Your task to perform on an android device: My preferred brand of casual shoe is Red Chief, so please display this brand's available shoes.
Image 0: 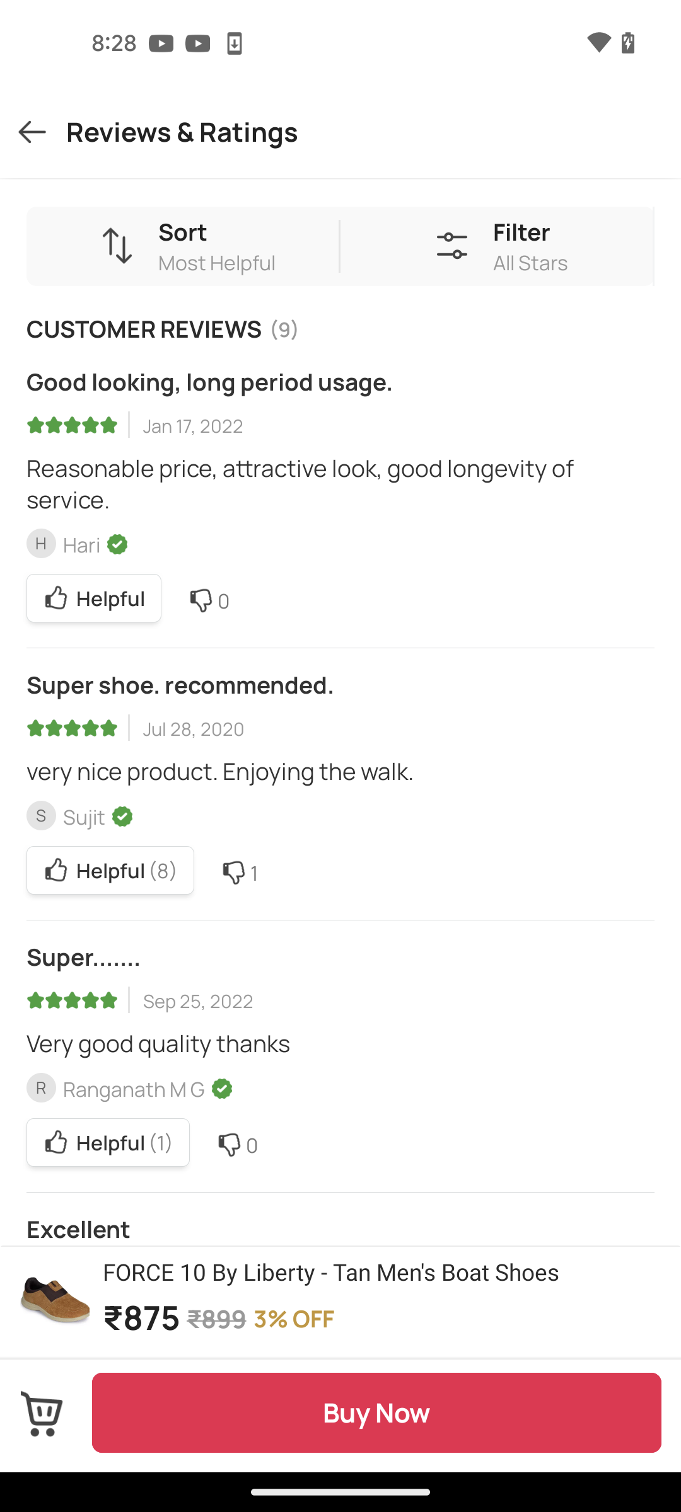
go back
Step 0: press back button
Image 1: 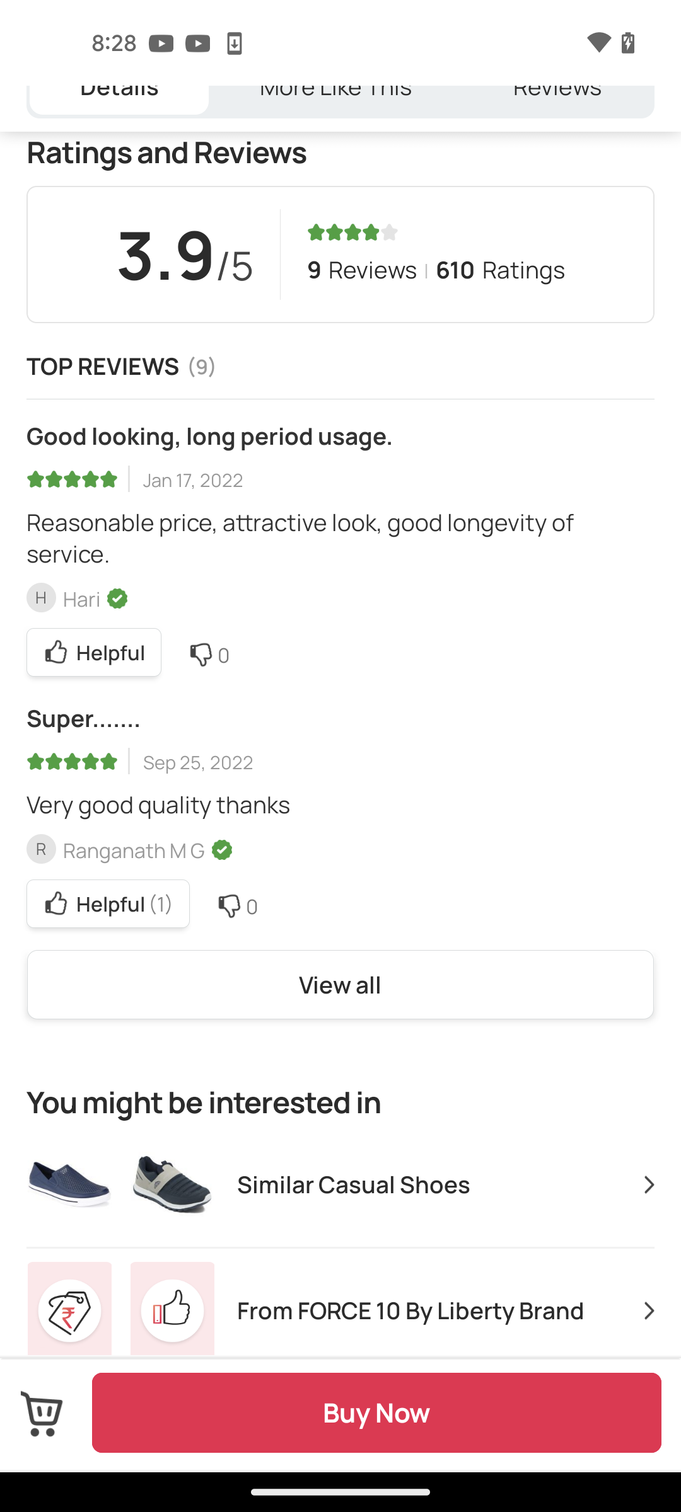
go back again
Step 1: press back button
Image 2: 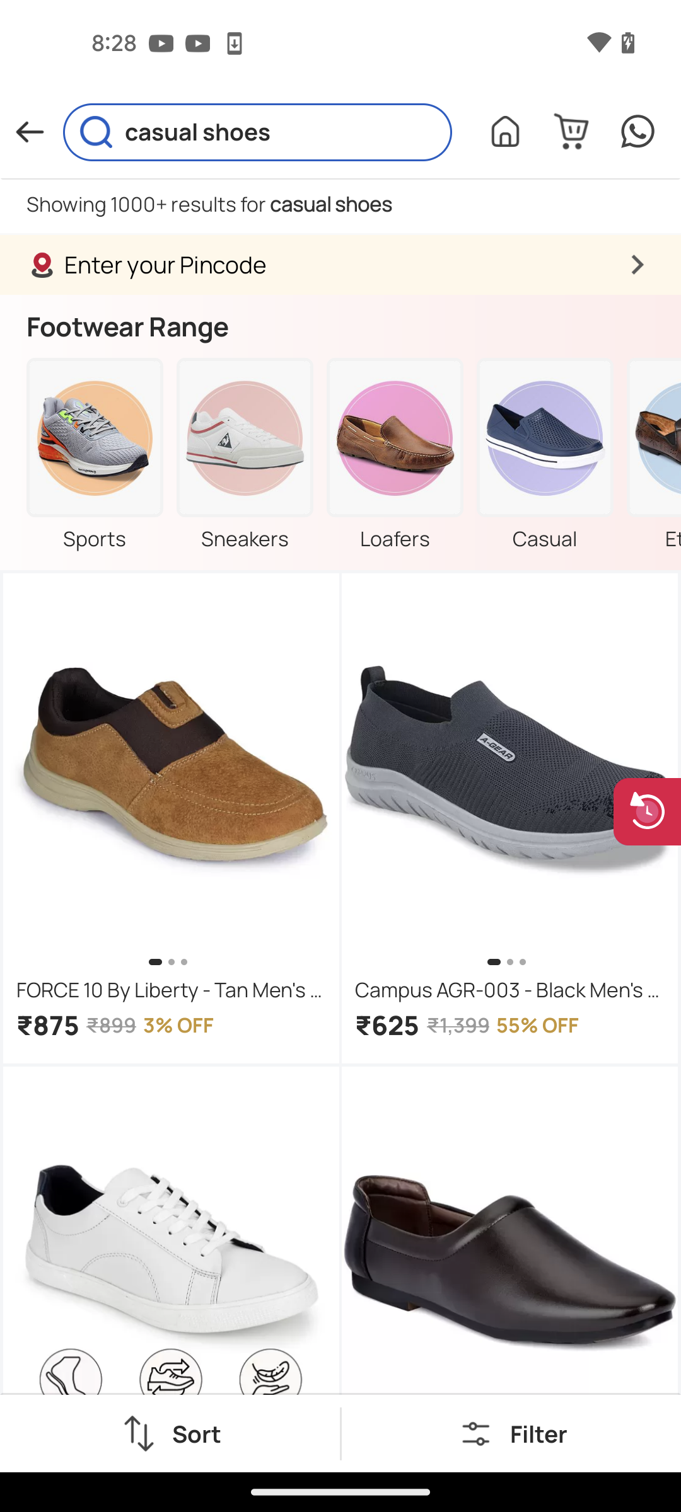
click on the filter option
Step 2: click (538, 1433)
Image 3: 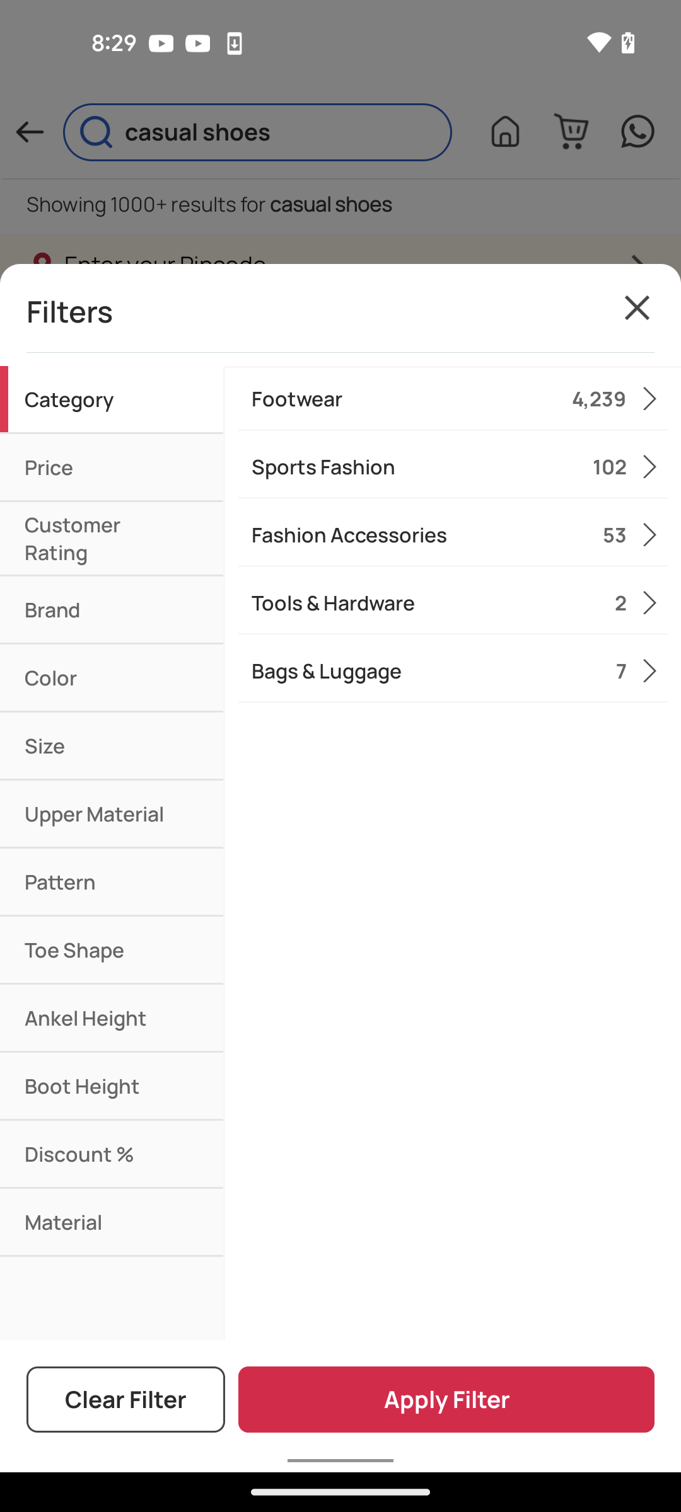
click on the Brand section
Step 3: click (105, 609)
Image 4: 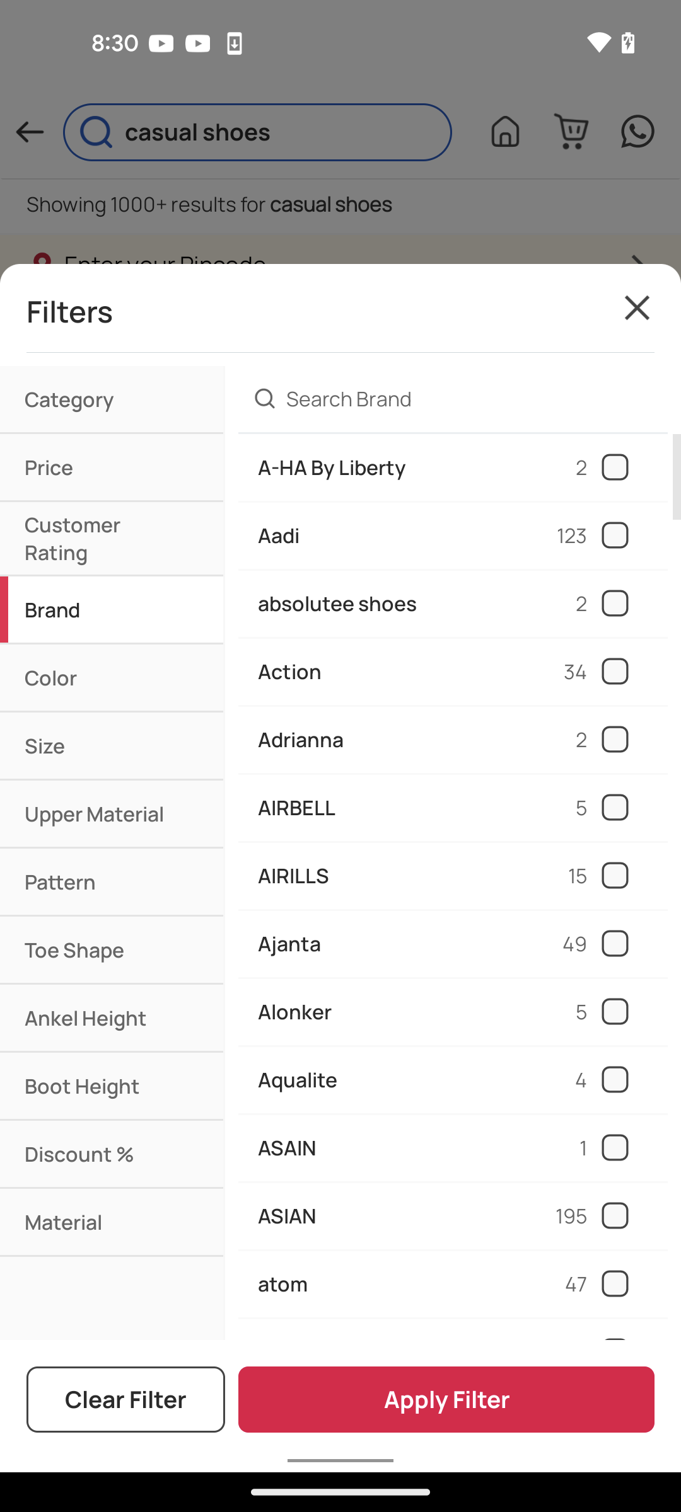
scroll down
Step 4: scroll down
Image 5: 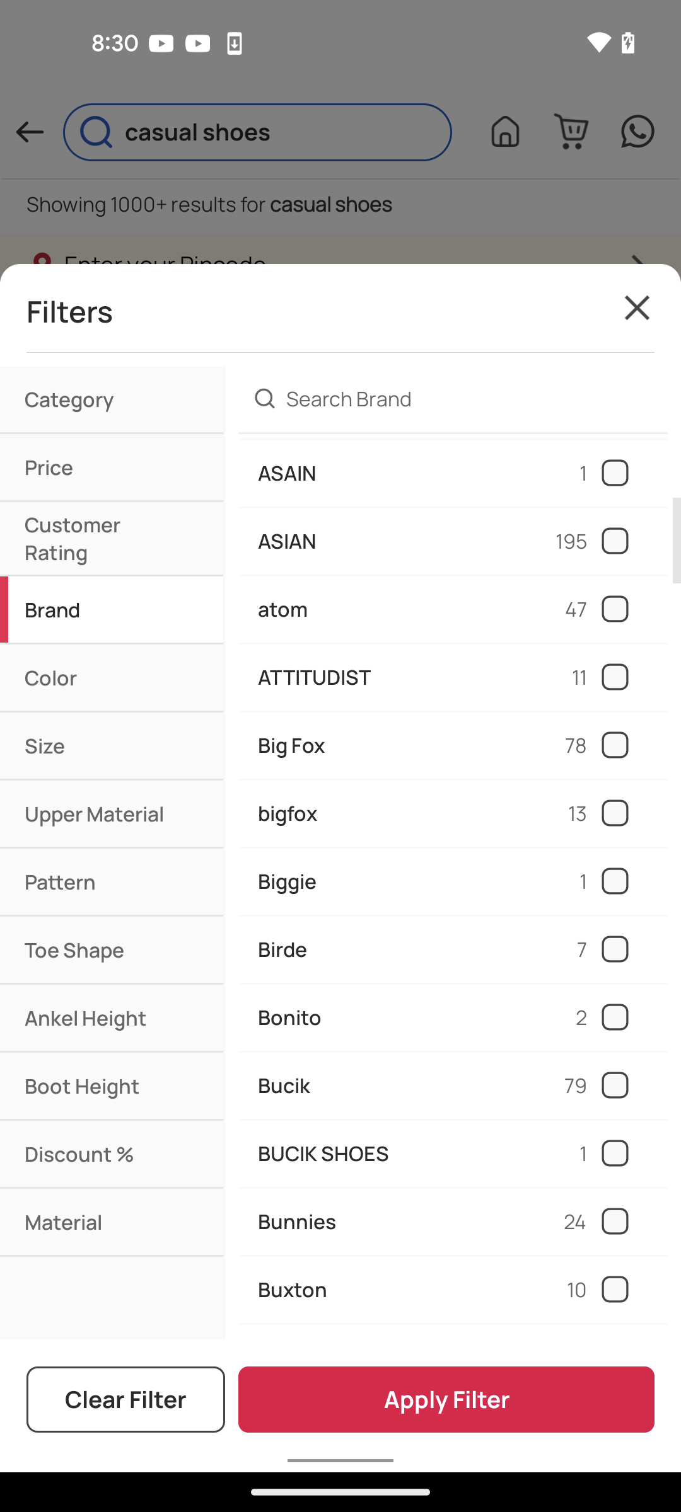
scroll down
Step 5: scroll down
Image 6: 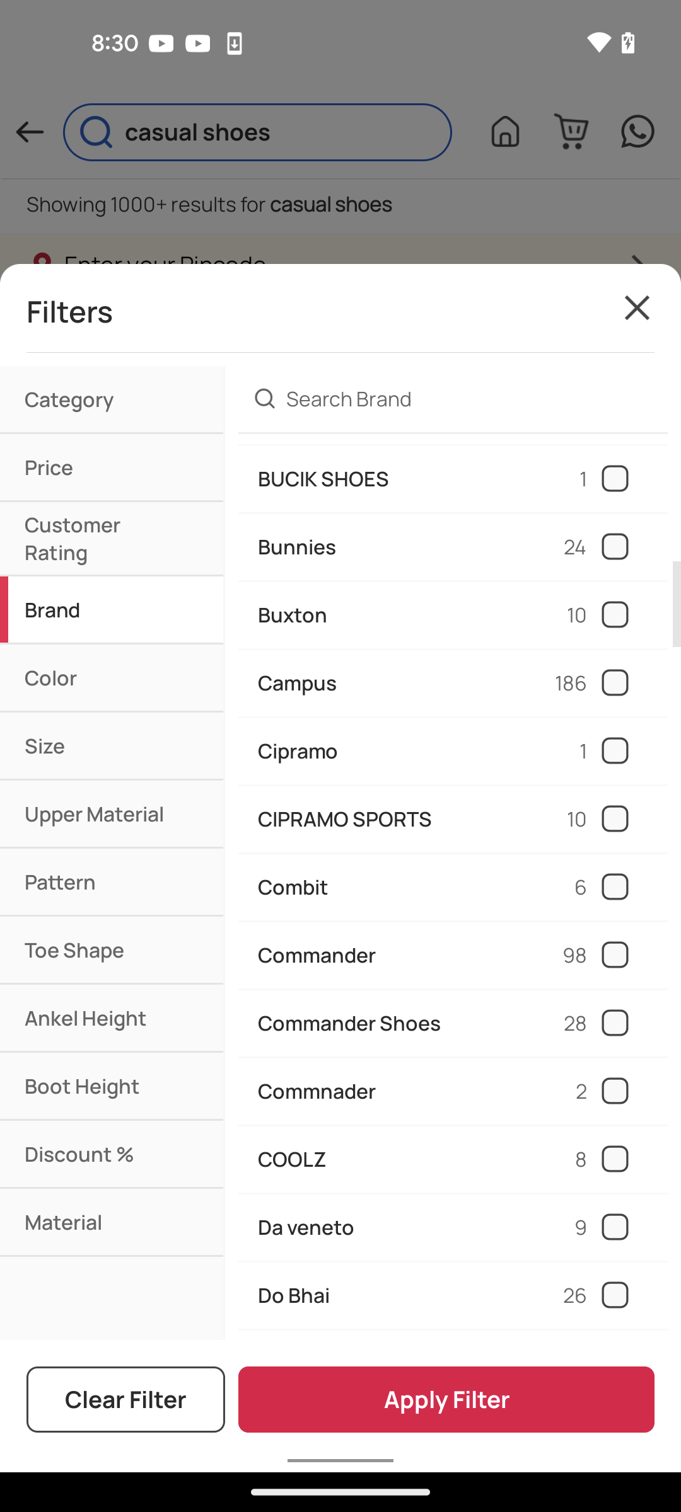
scroll down
Step 6: scroll down
Image 7: 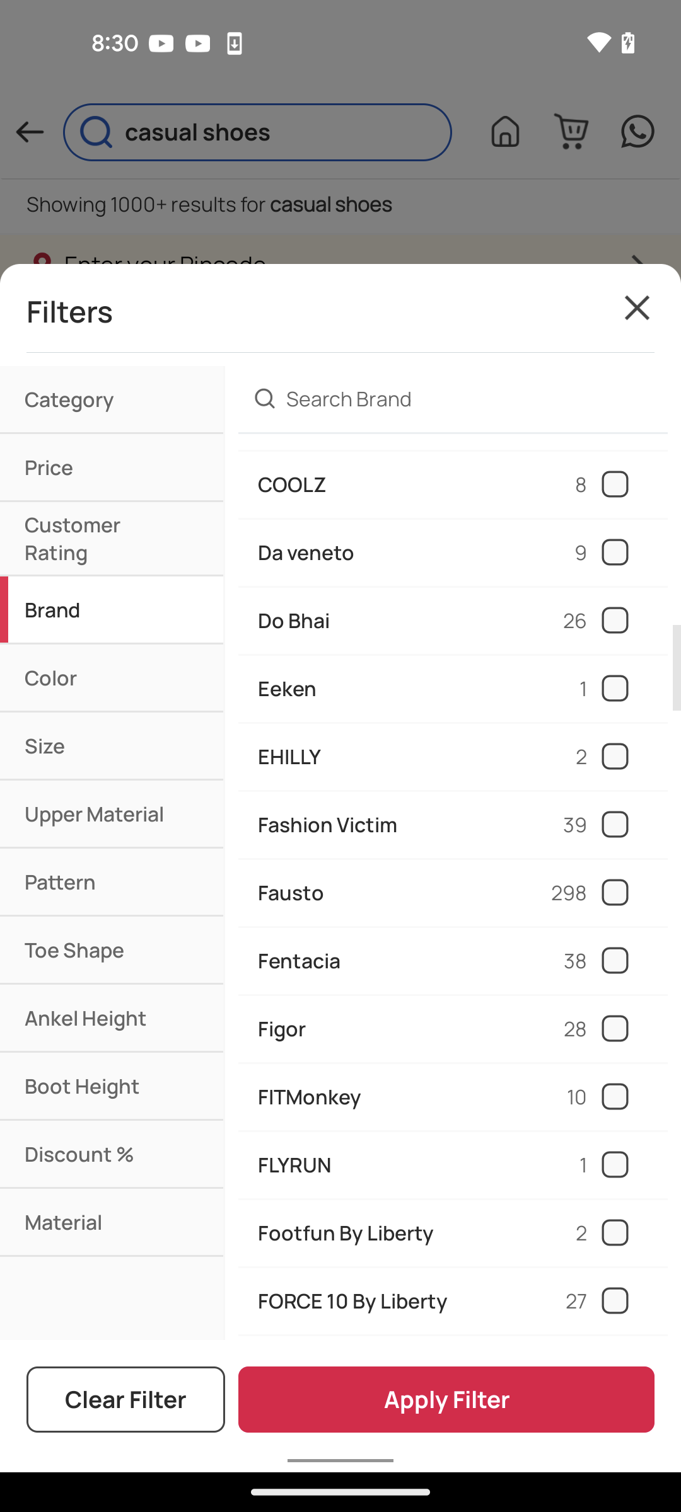
scroll down
Step 7: scroll down
Image 8: 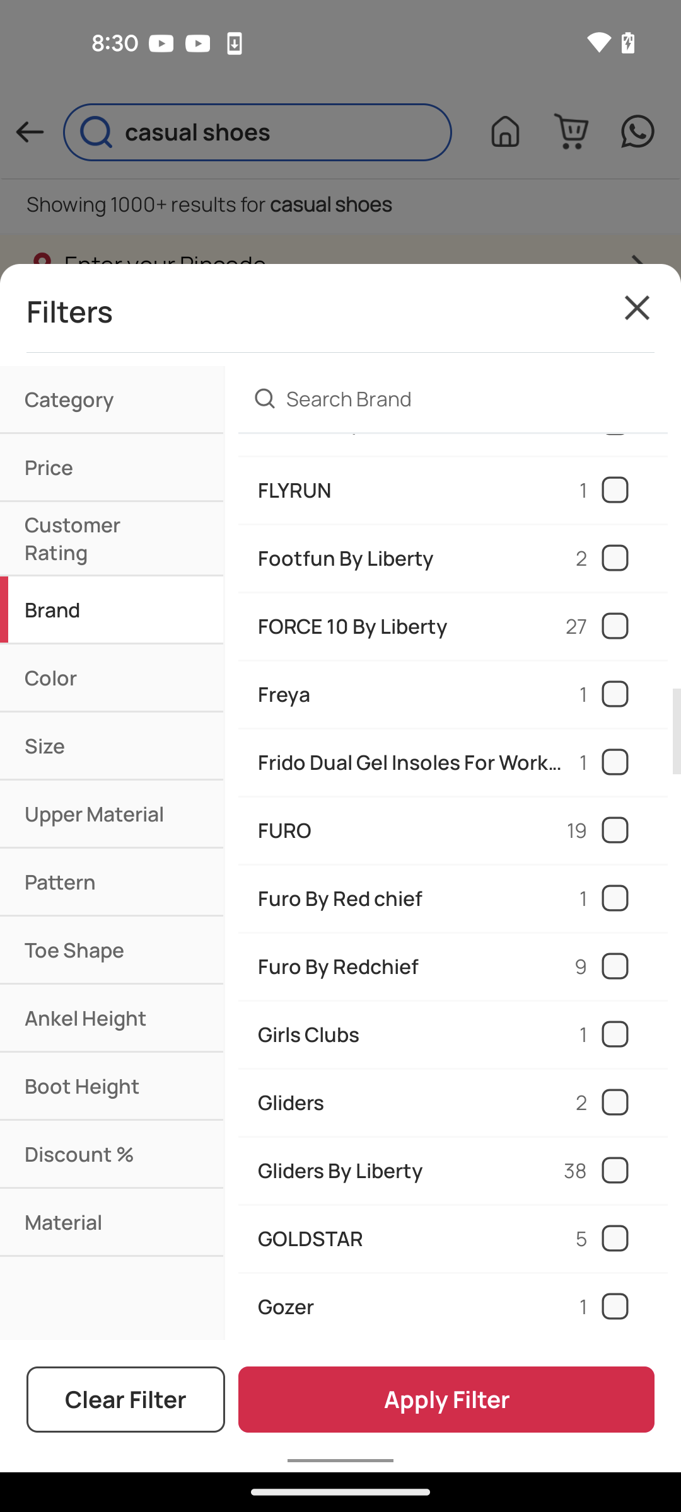
scroll down
Step 8: scroll down
Image 9: 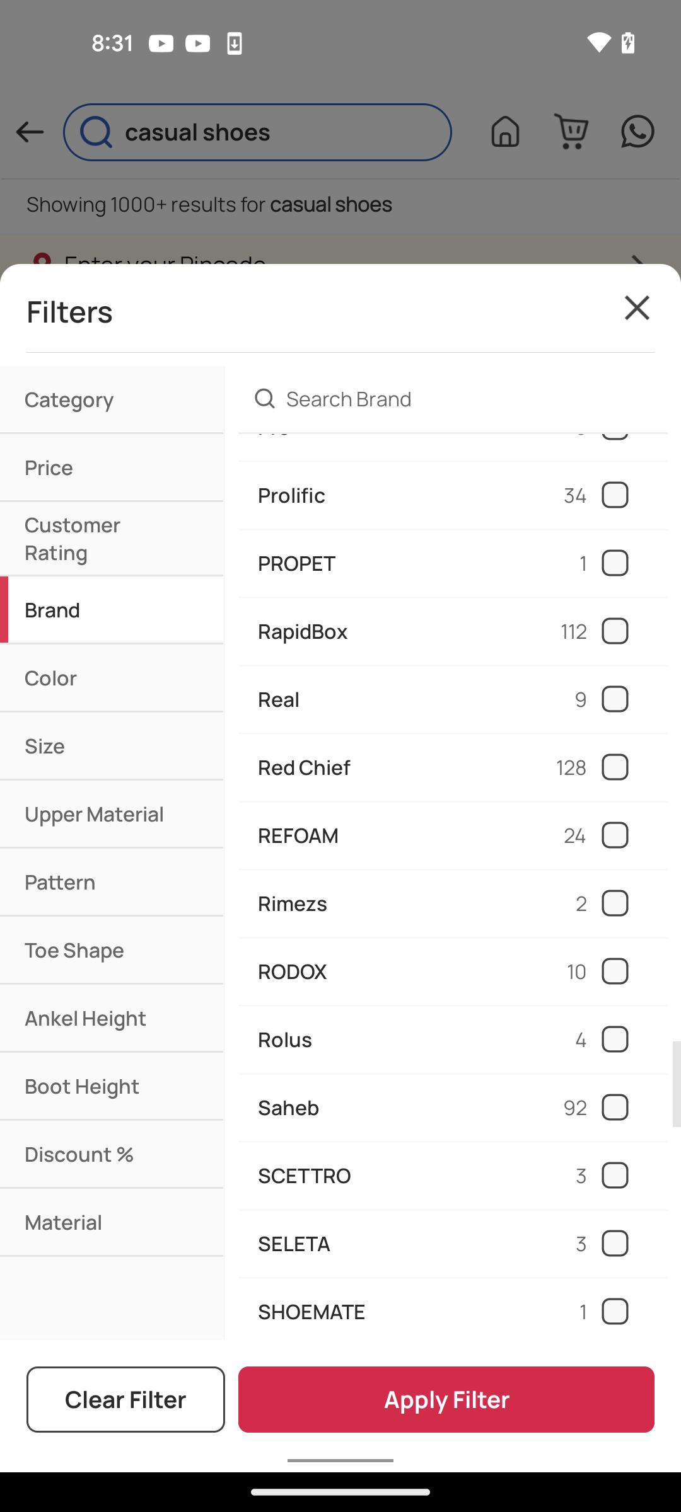
select the Red Chief brand
Step 9: click (377, 760)
Image 10: 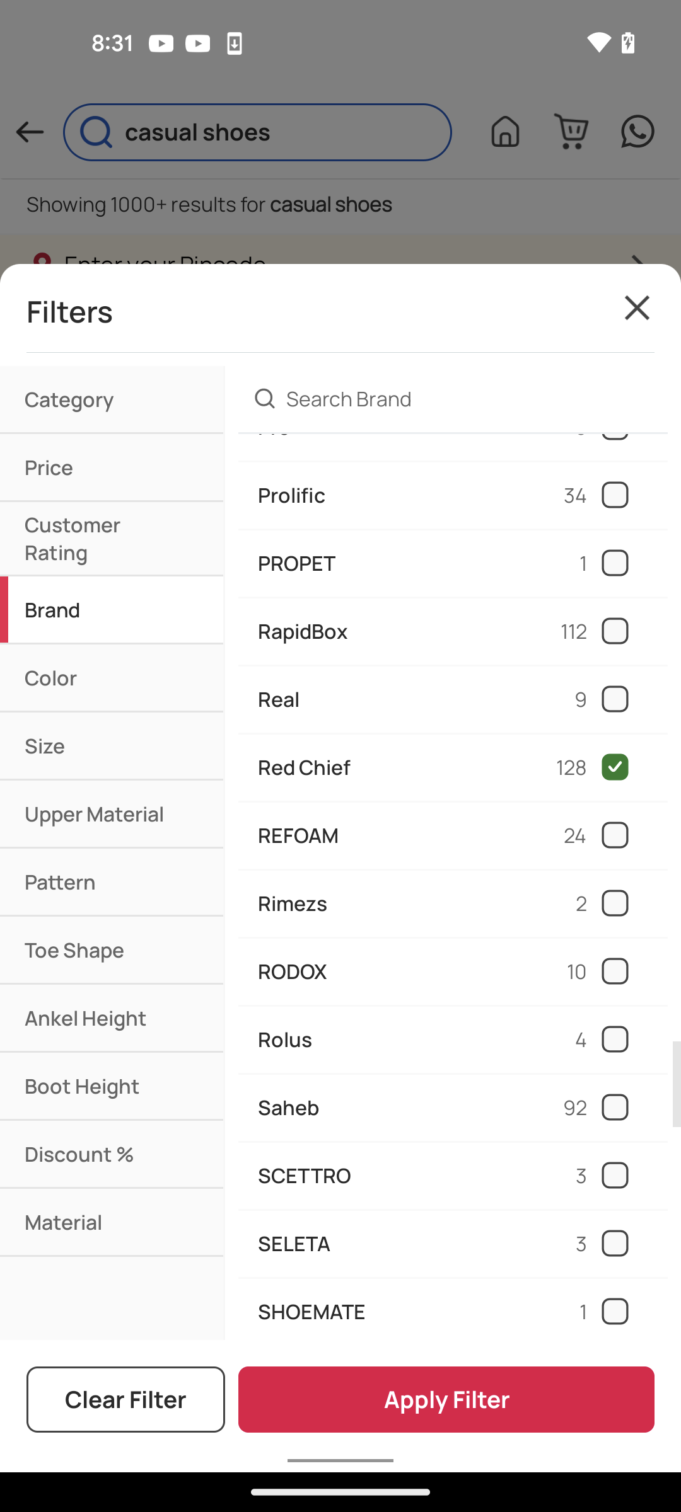
click on Apply Filter
Step 10: click (446, 1399)